Your task to perform on an android device: In the Google Play Books app, switch from the dark theme to the light theme.
Image 0: 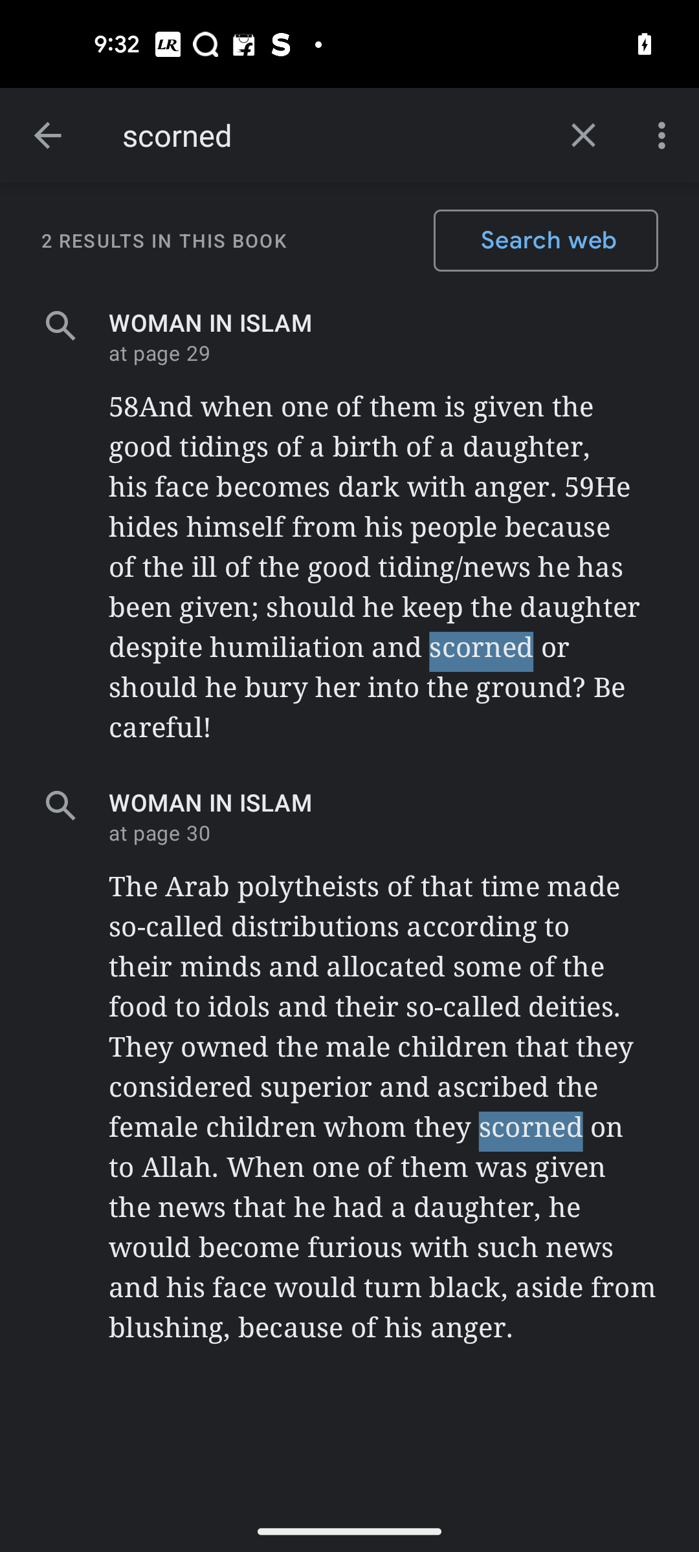
Go back to the previous screen
Step 0: press back button
Image 1: 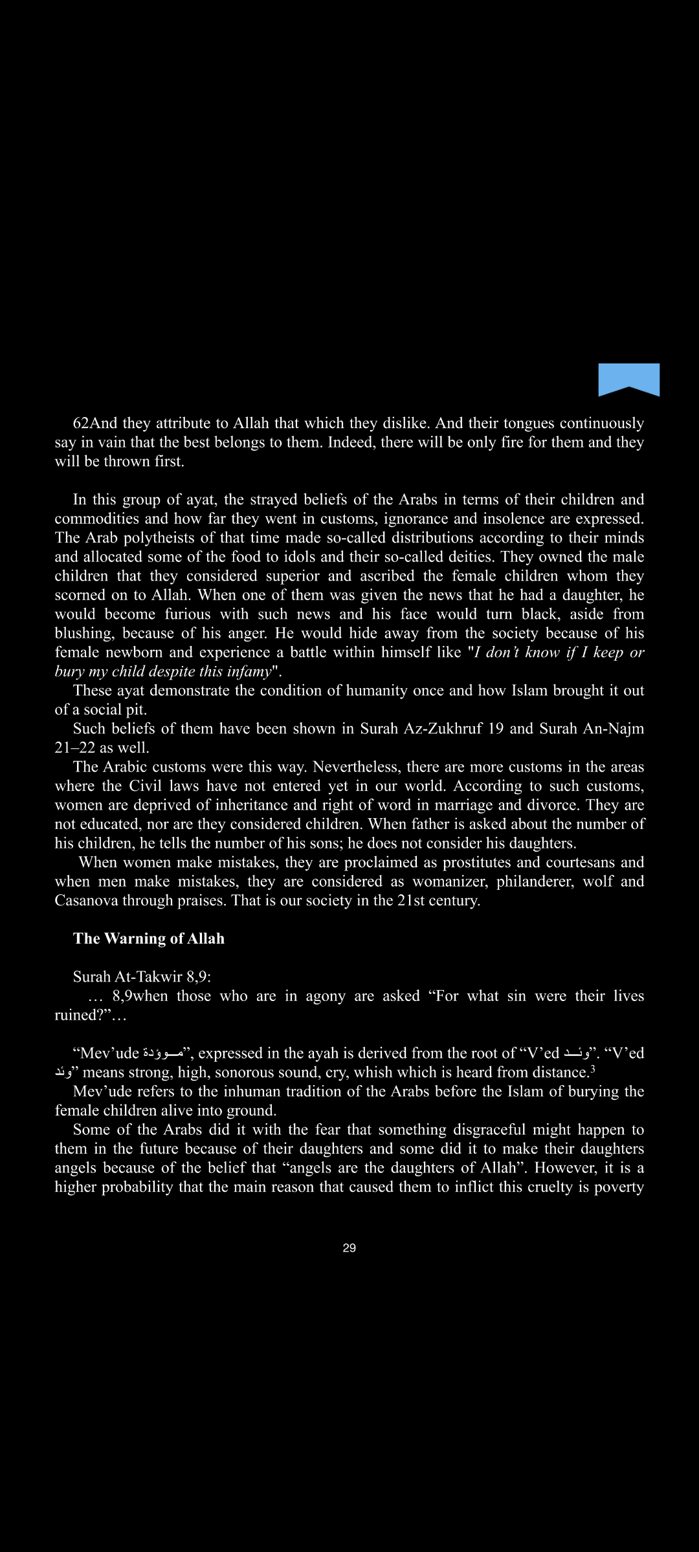
Click on the screen
Step 1: click (349, 819)
Image 2: 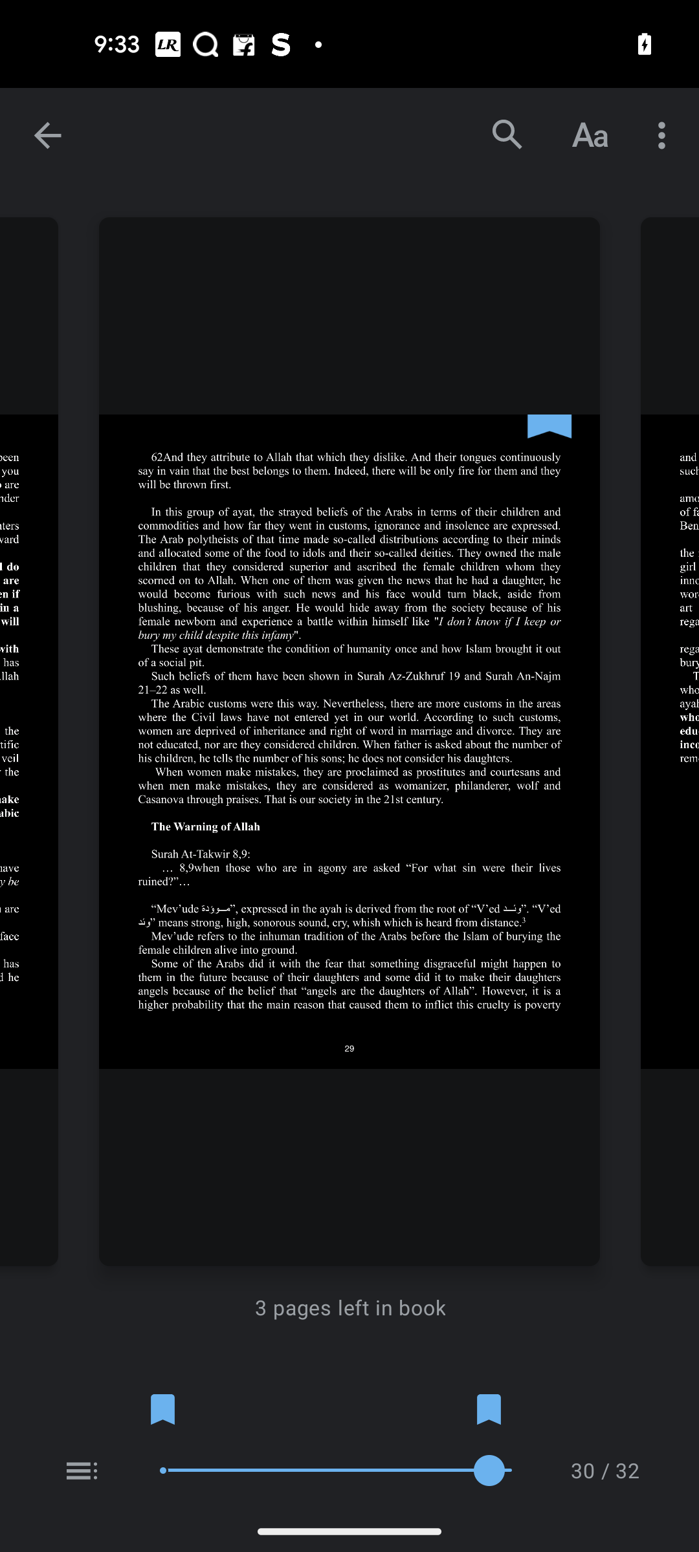
Click on the Aa icon
Step 2: click (590, 135)